Your task to perform on an android device: I studied French using the Duolingo app and now want to Sign out of it to save up storage space on my device.
Image 1: 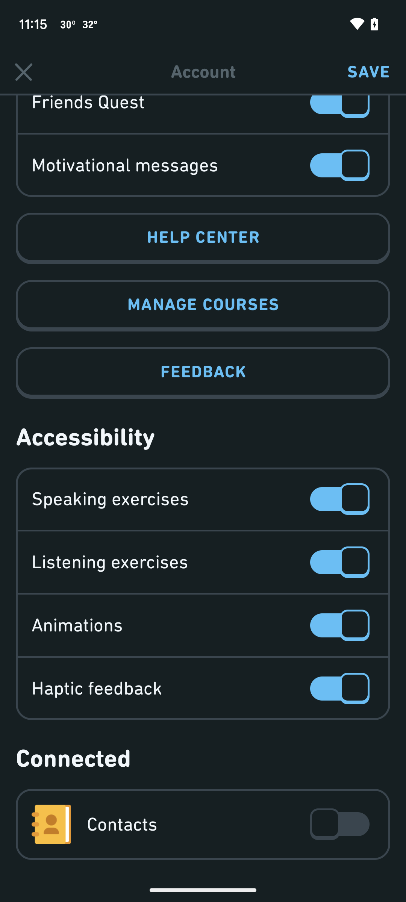
Swipe down to view sign out option
Step 1: scroll up
Image 2: 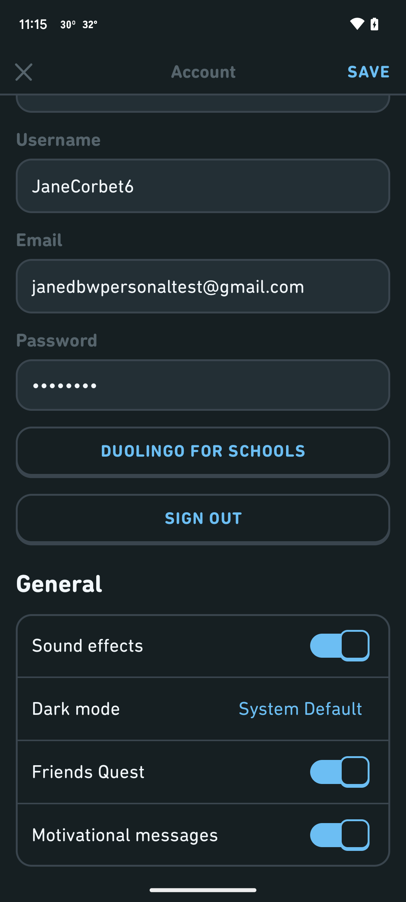
Click on the sign out button 
Step 2: click (203, 519)